Your task to perform on an android device: I want to change the category of  Door set Hardware to table top
Image 0: 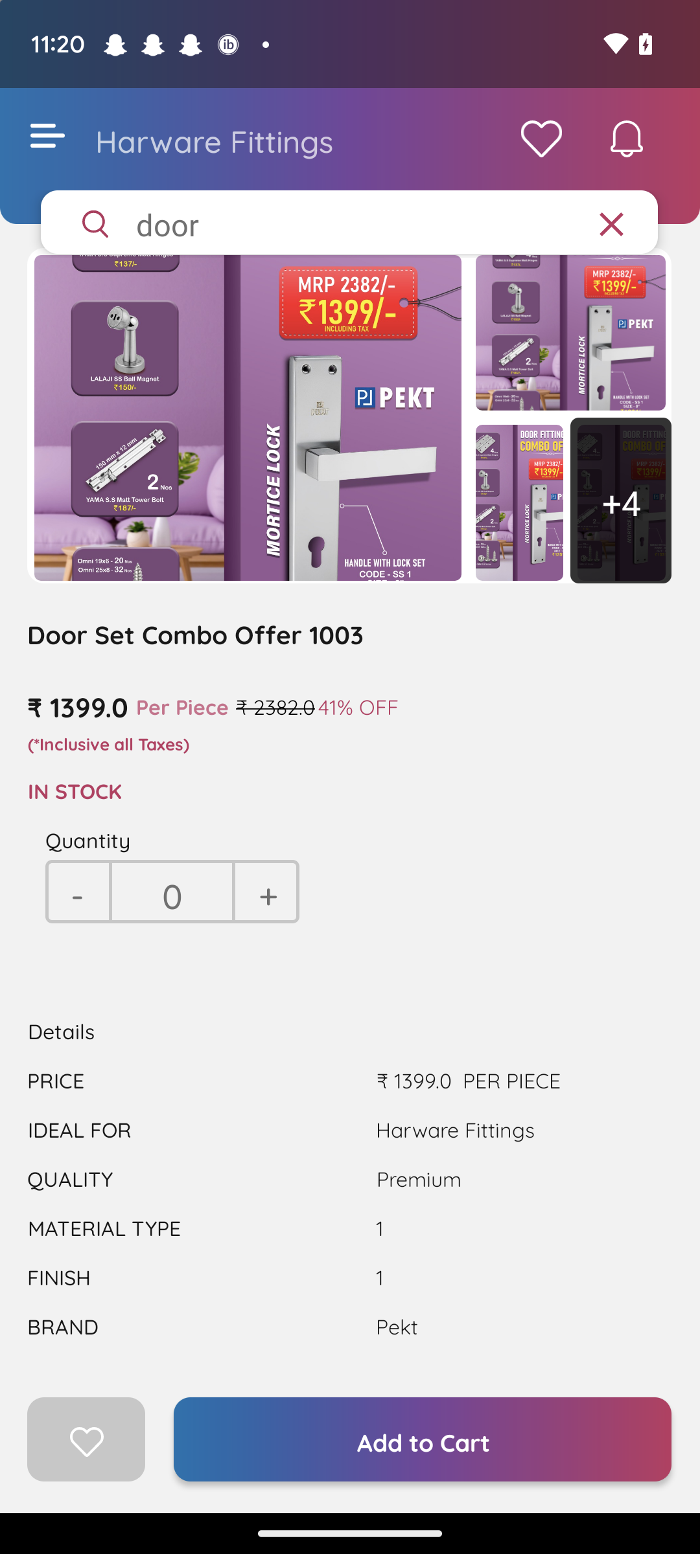
Go back to the screen
Step 0: press back button
Image 1: 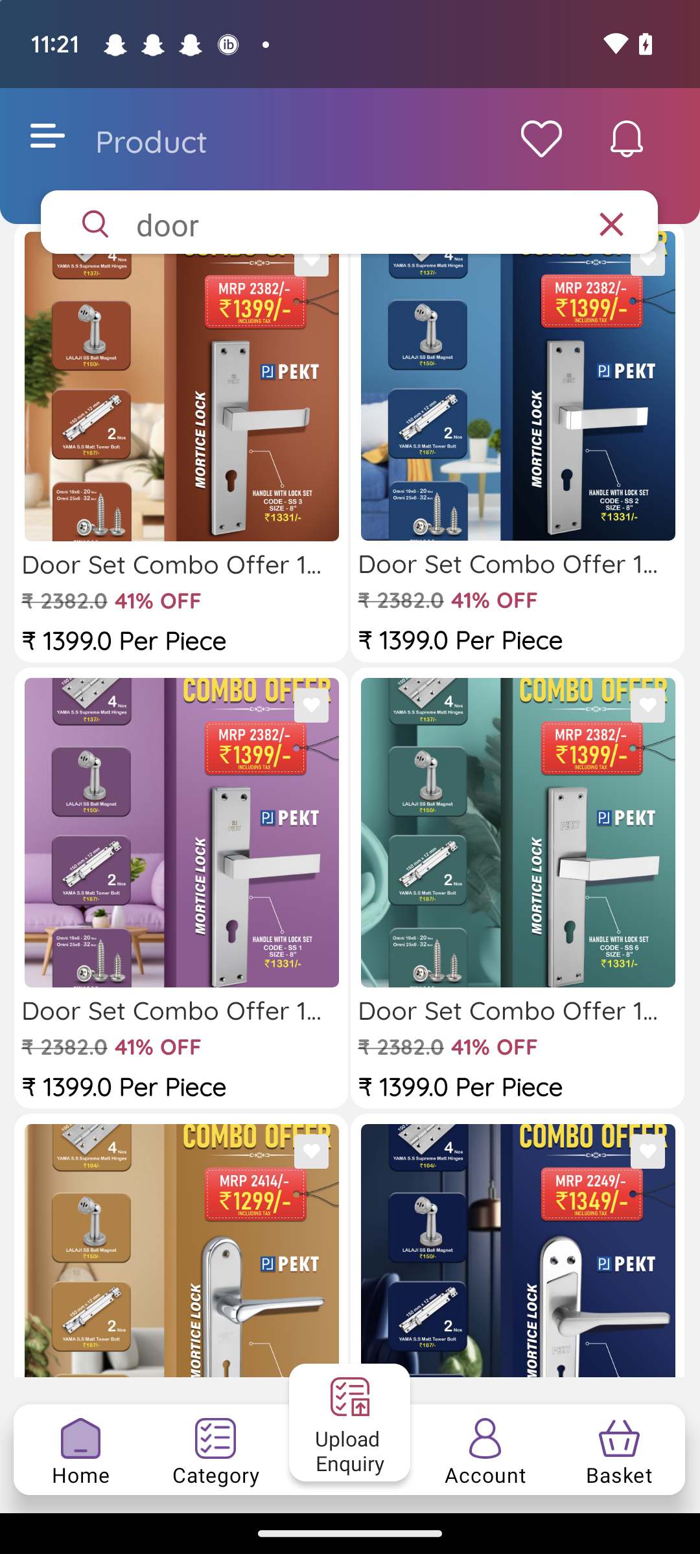
Click on the category option
Step 1: click (181, 1454)
Image 2: 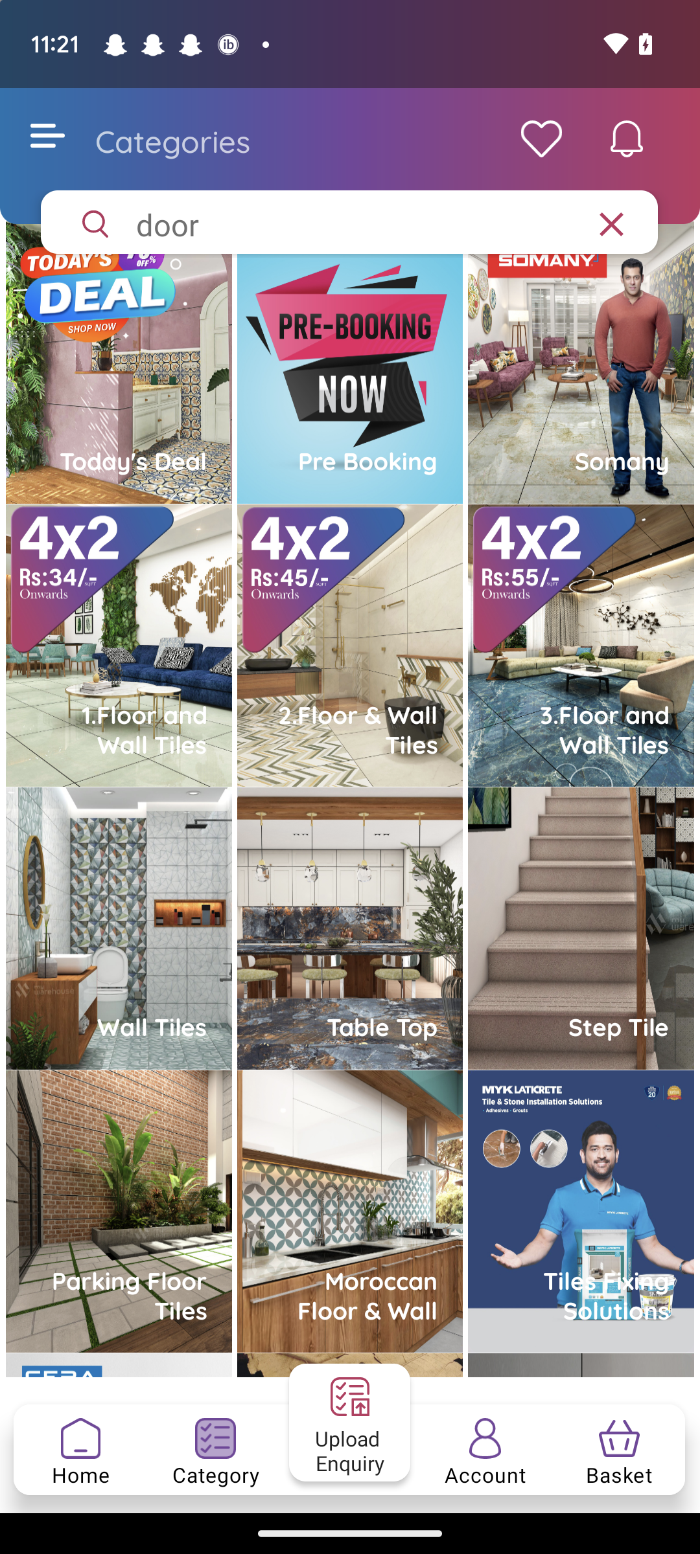
Click on the table top
Step 2: click (369, 908)